Your task to perform on an android device:  open the H&M app and  Add a  sized 10 Twill cargo pants to cart on H&M app
Image 1: 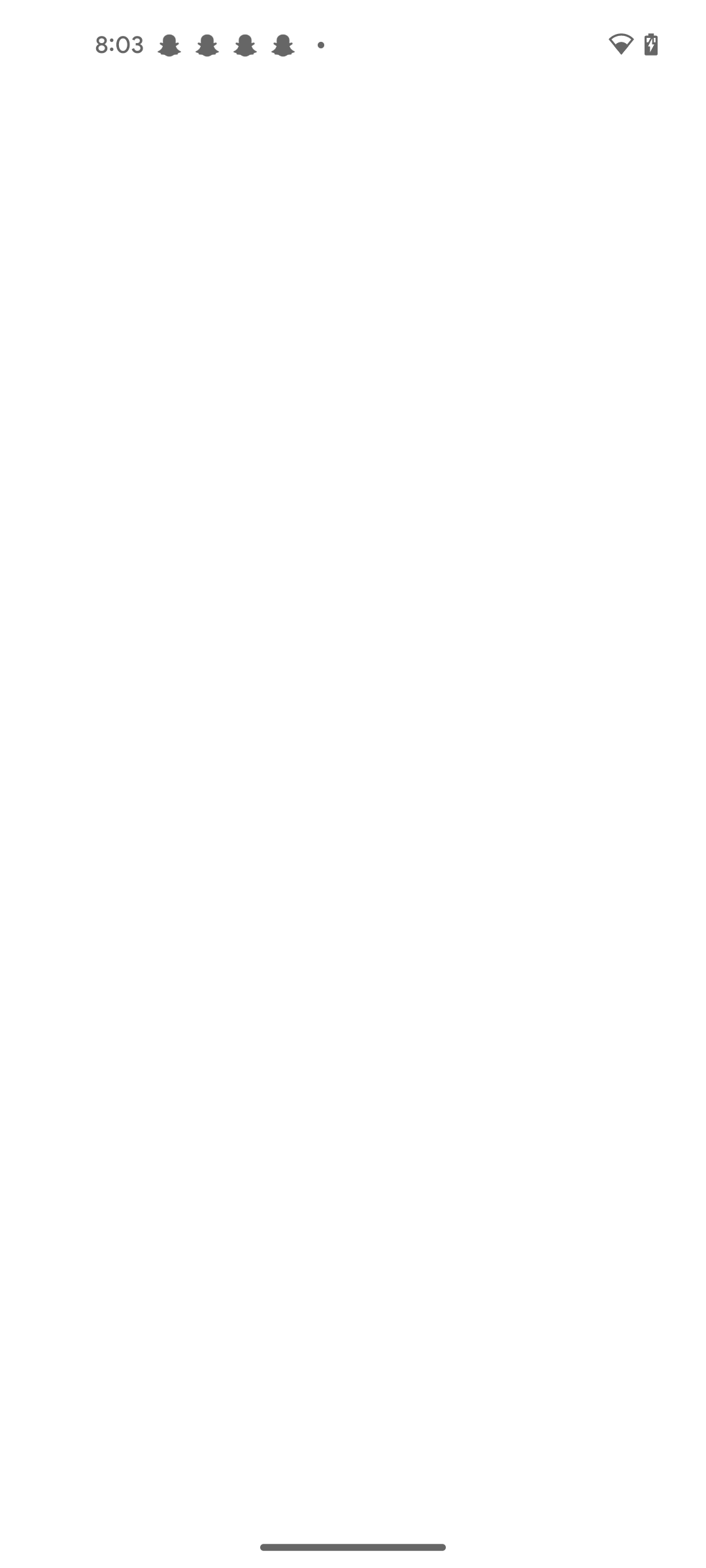
open the H&M app
Step 1: wait
Image 2: 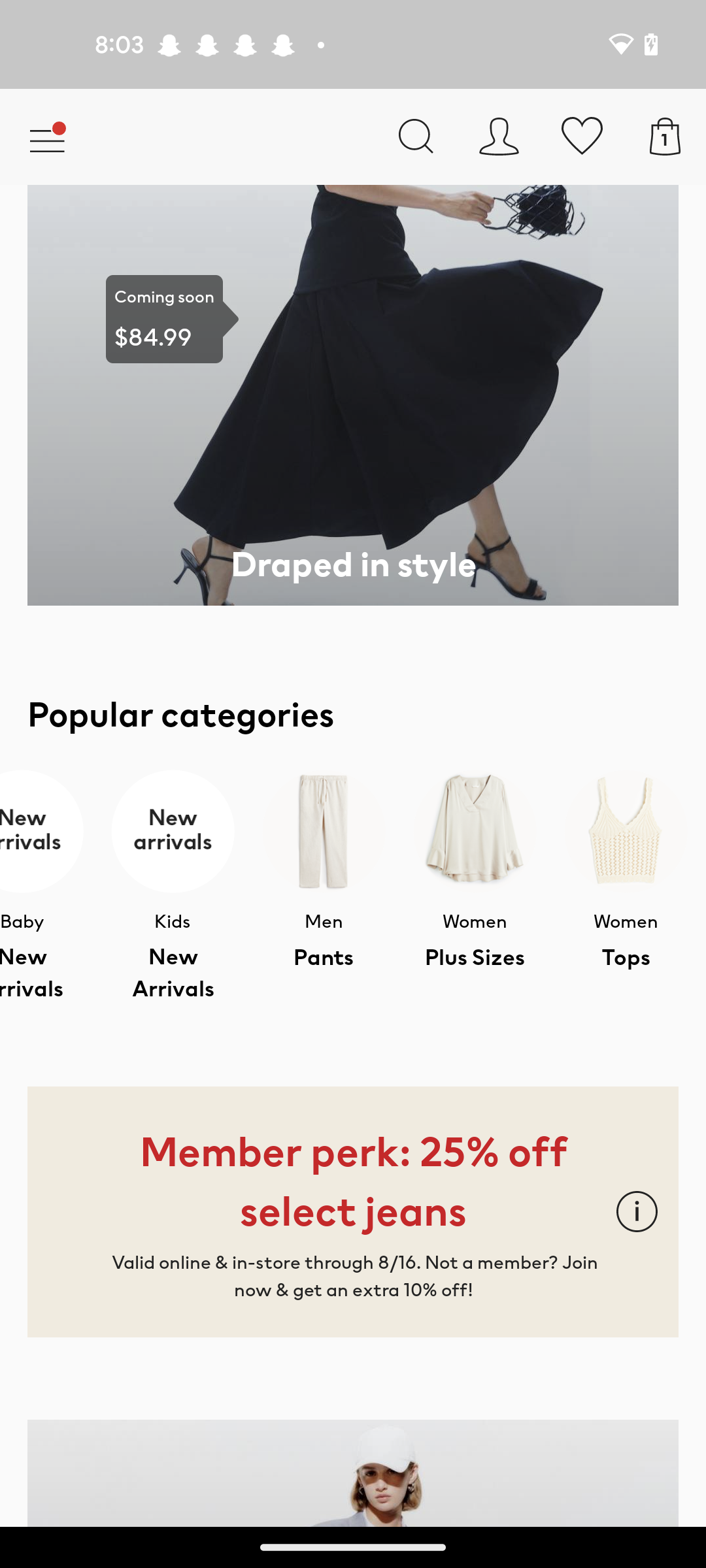
Swipe the popular categories towards the left
Step 2: scroll right
Image 3: 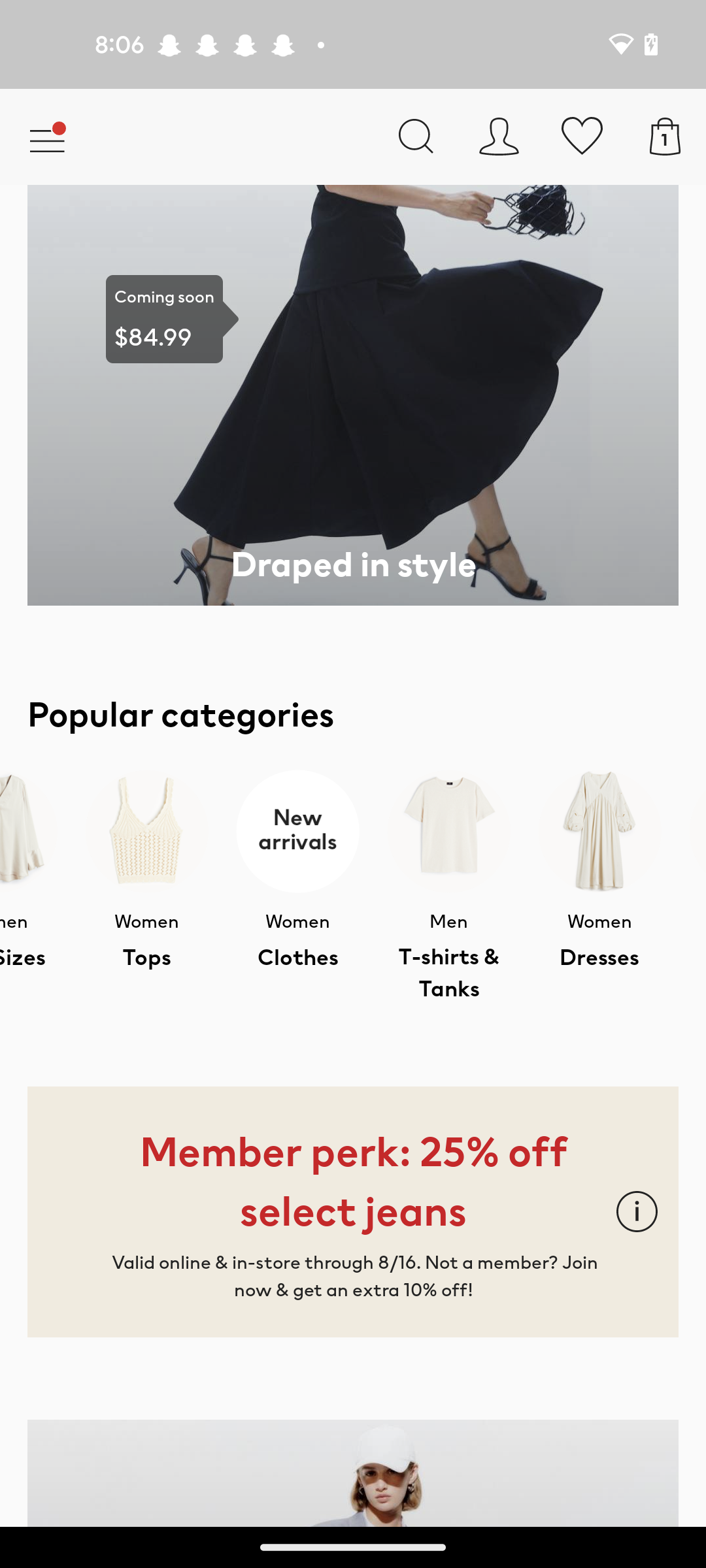
Swipe the popular categories towards the left
Step 3: scroll right
Image 4: 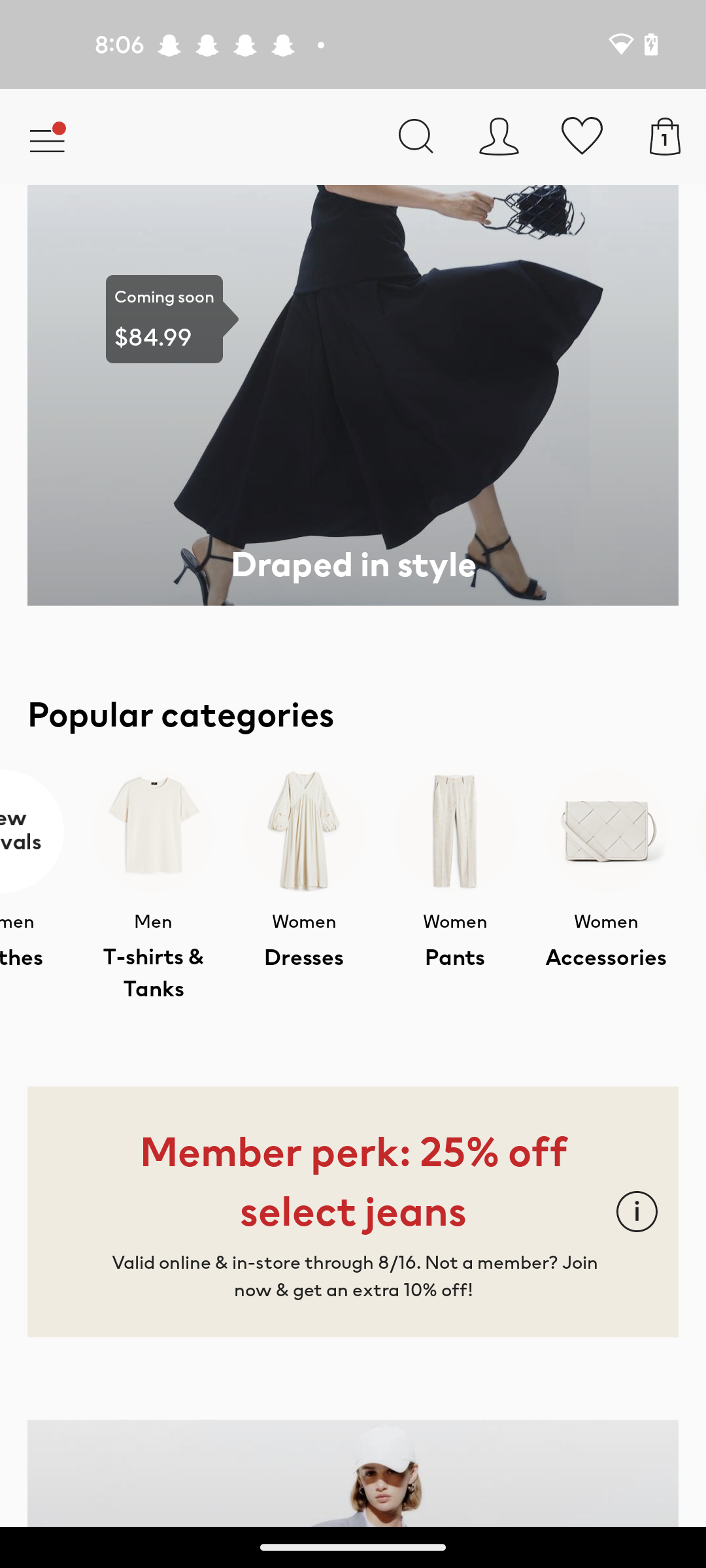
Click on the women pants section 
Step 4: click (455, 830)
Image 5: 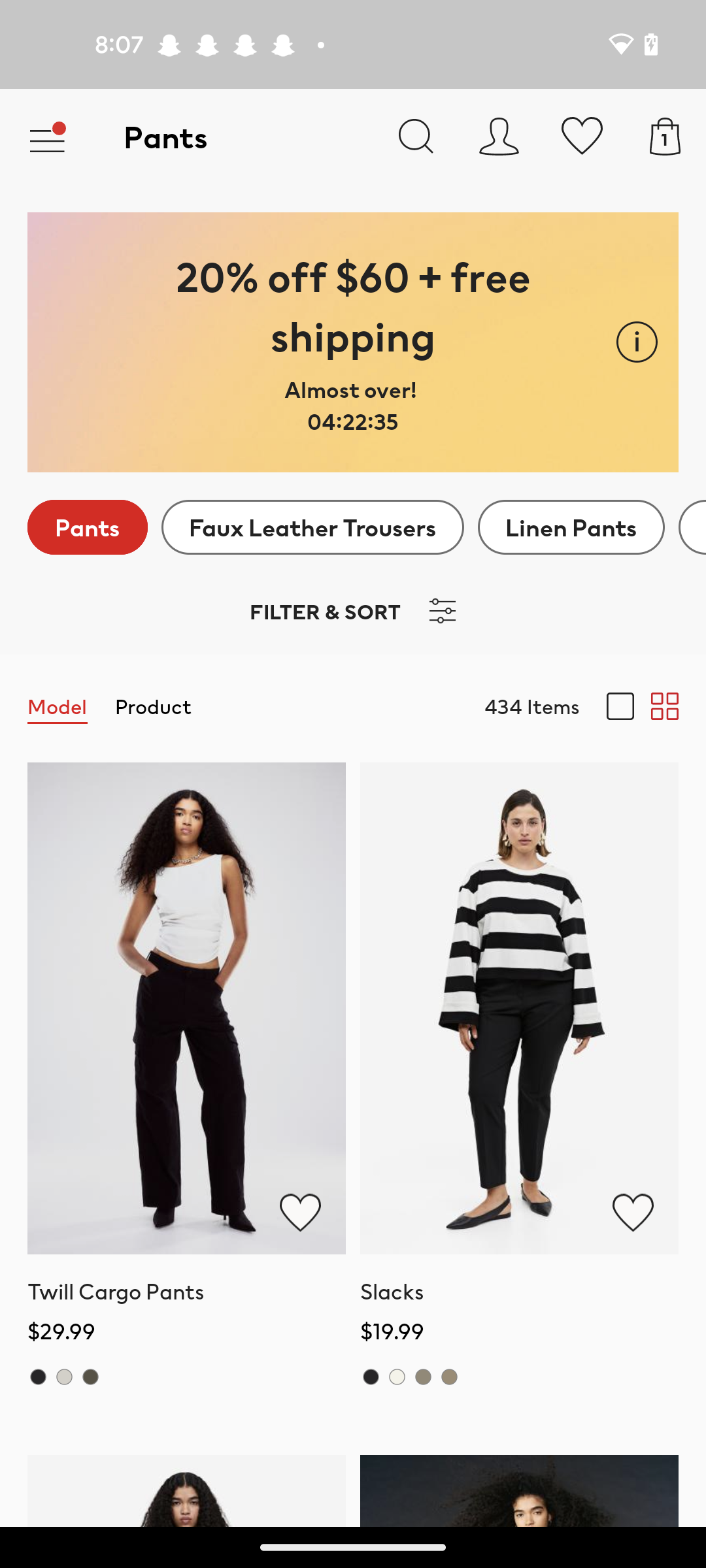
Click on the Twill cargo pants option 
Step 5: click (191, 1008)
Image 6: 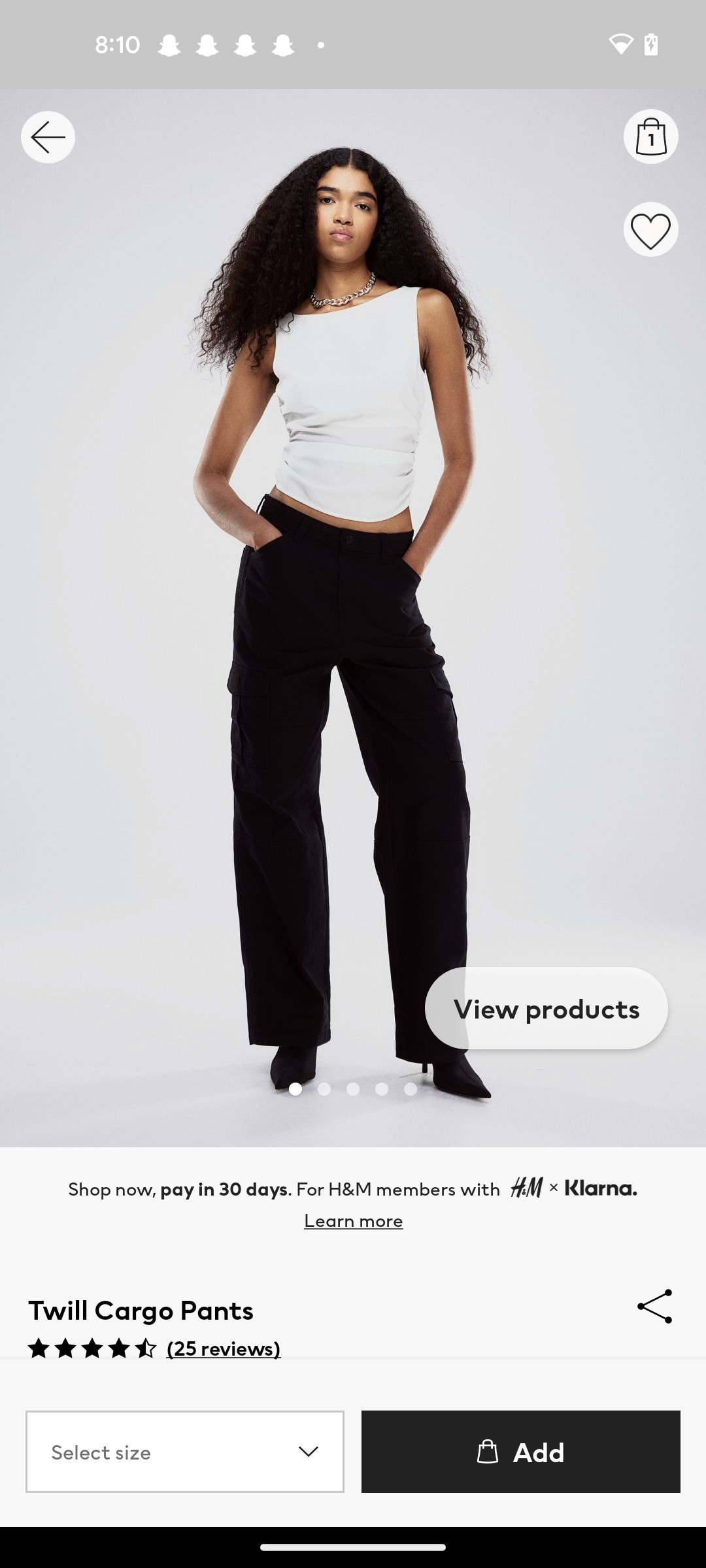
Click on the select size tab
Step 6: click (175, 1452)
Image 8: 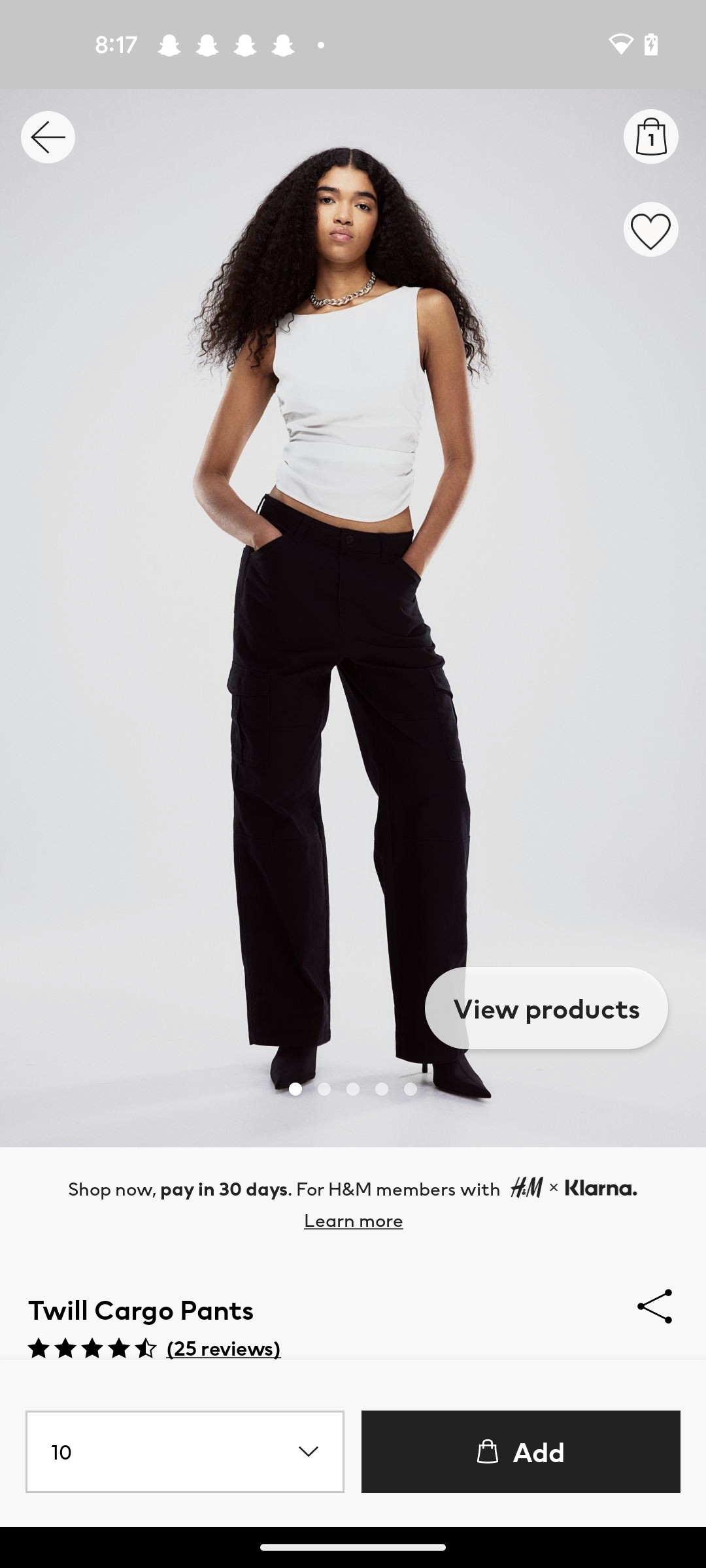
Click on the Add to bag tab of the screen 
Step 8: click (539, 1452)
Image 9: 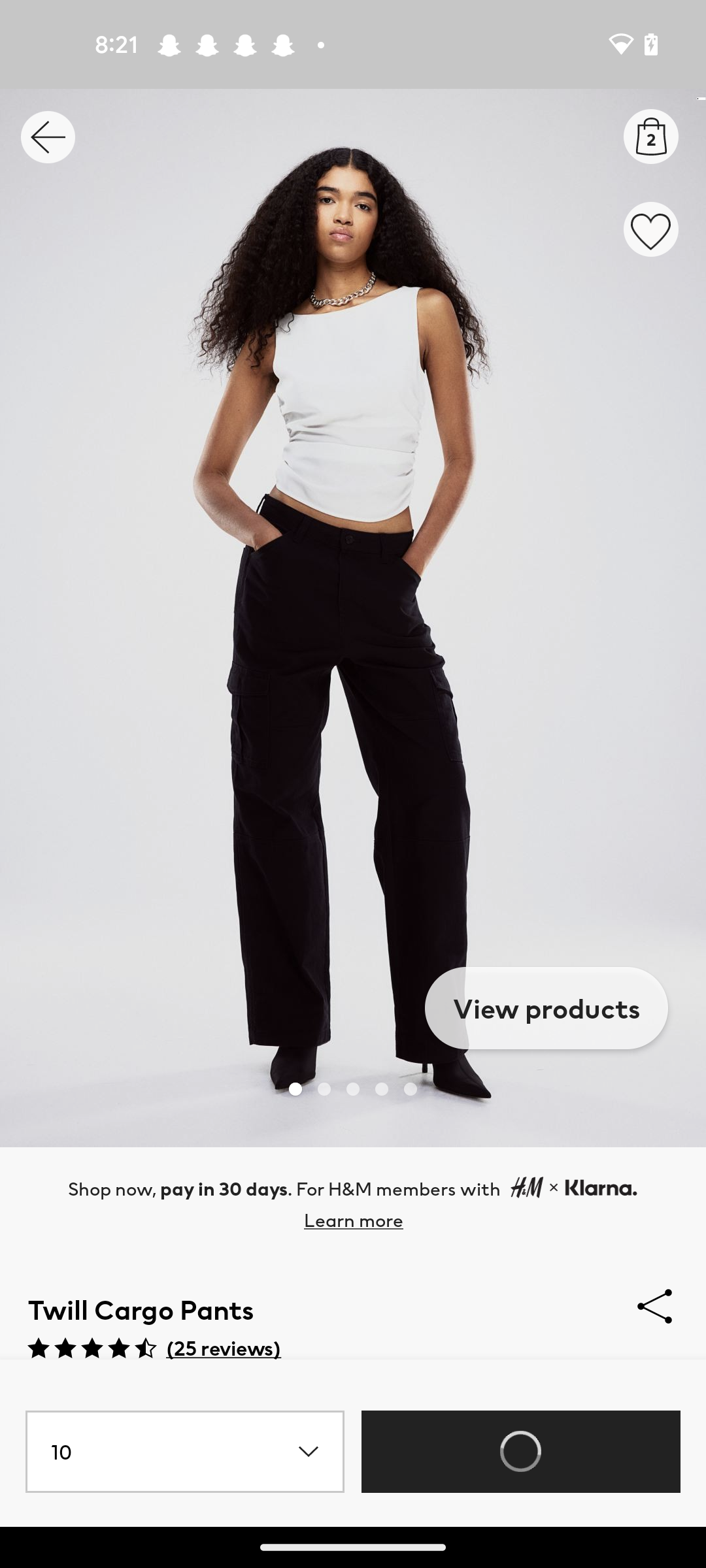
Click on the Add to bag tab of the screen 
Step 9: wait